Your task to perform on an android device: Search Queen Elizabeth cruise ship cruise ship and track it.
Image 0: 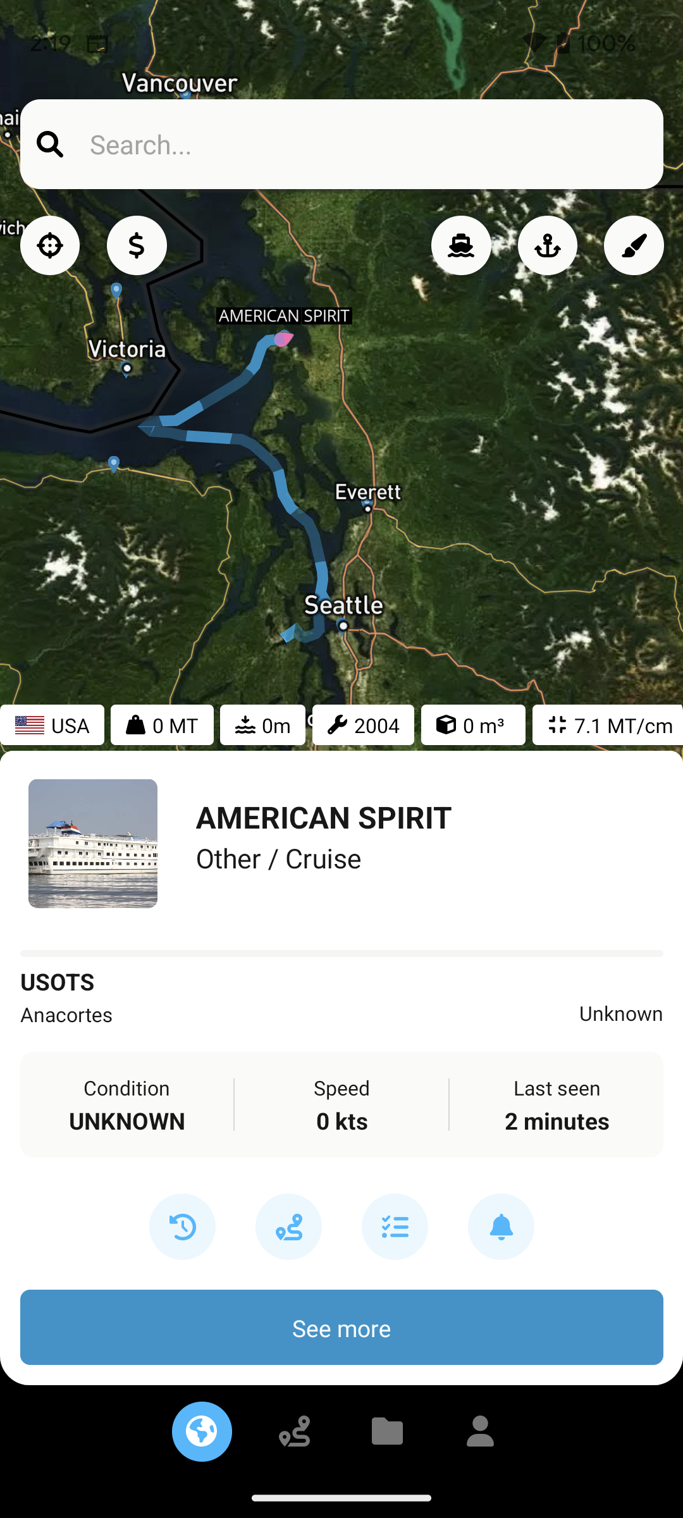
Click on the search bar at the top of the screen
Step 0: click (341, 693)
Image 1: 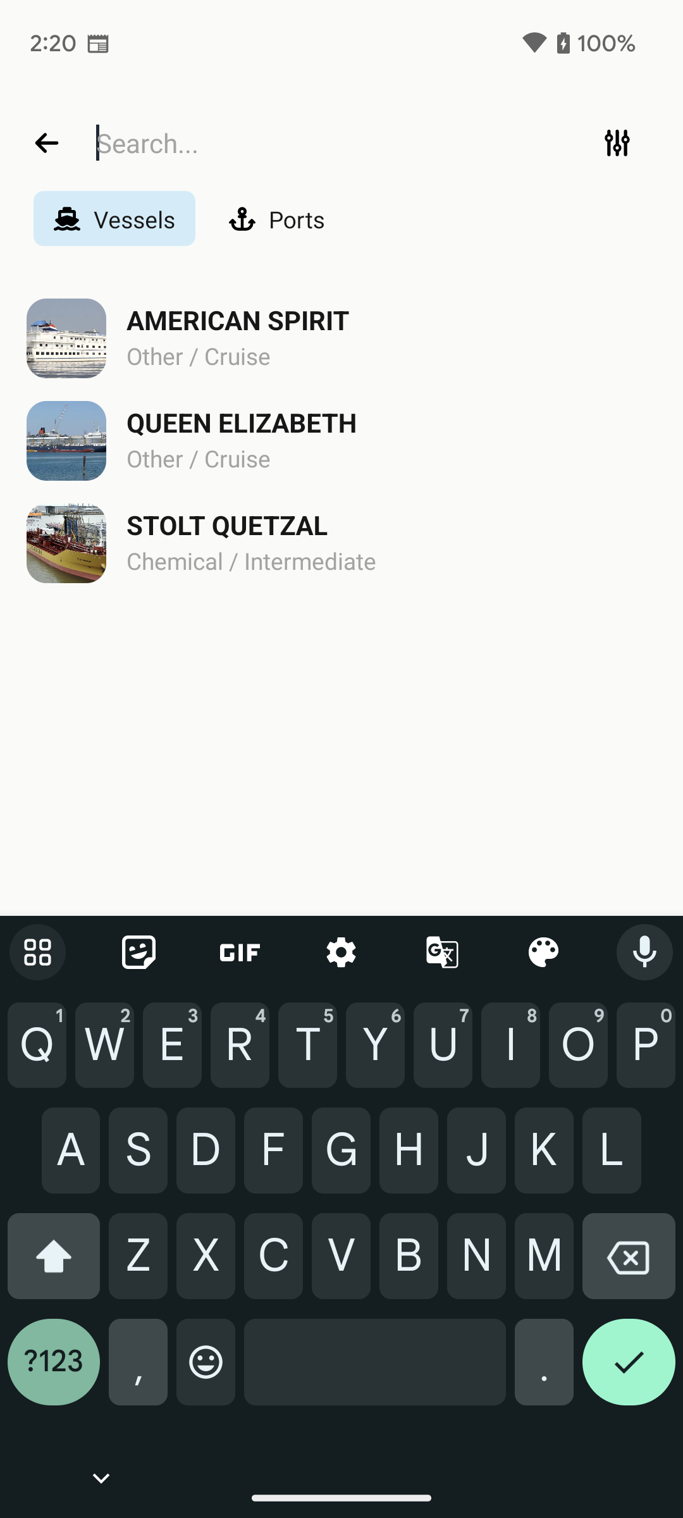
Type Queen Elizabeth in search bar
Step 1: type "Queen Elizabeth"
Image 2: 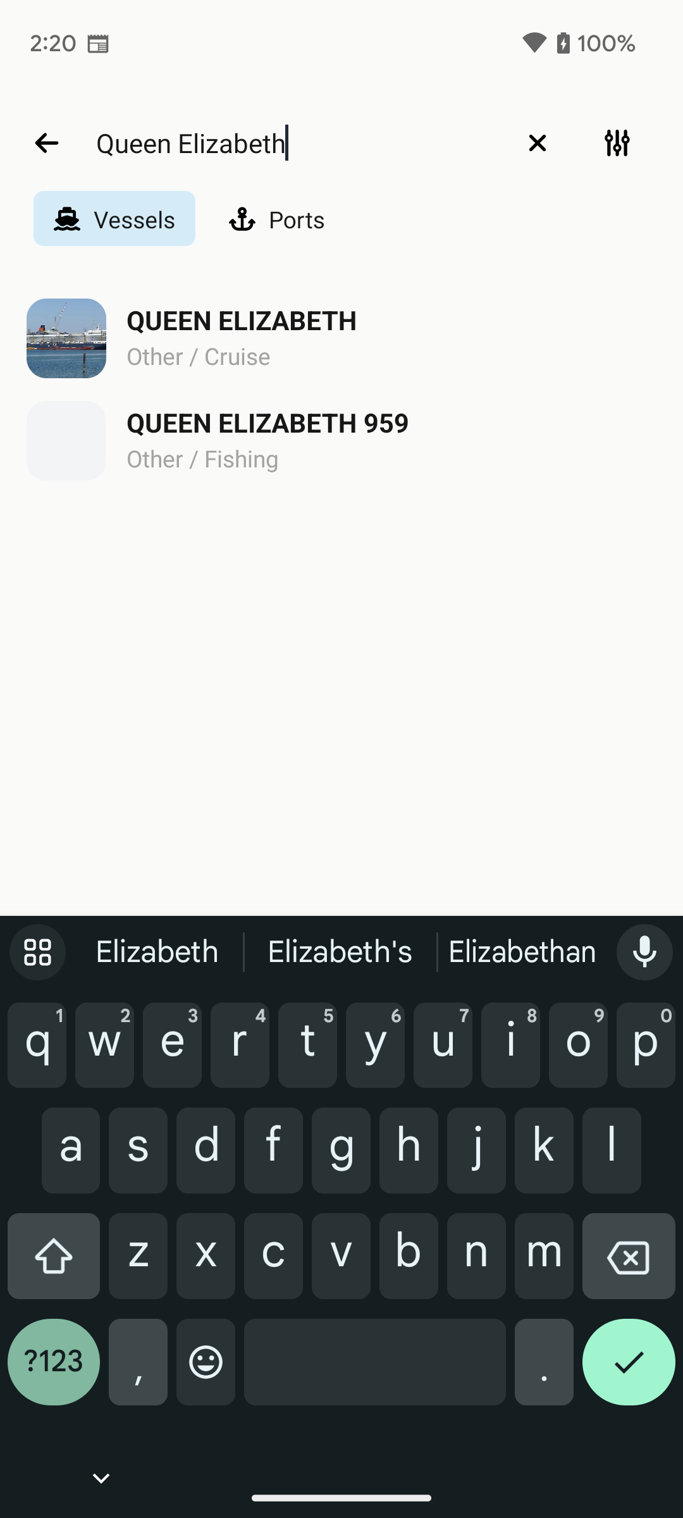
Click on the Queen Elizabeth Cruise 
Step 2: click (242, 355)
Image 3: 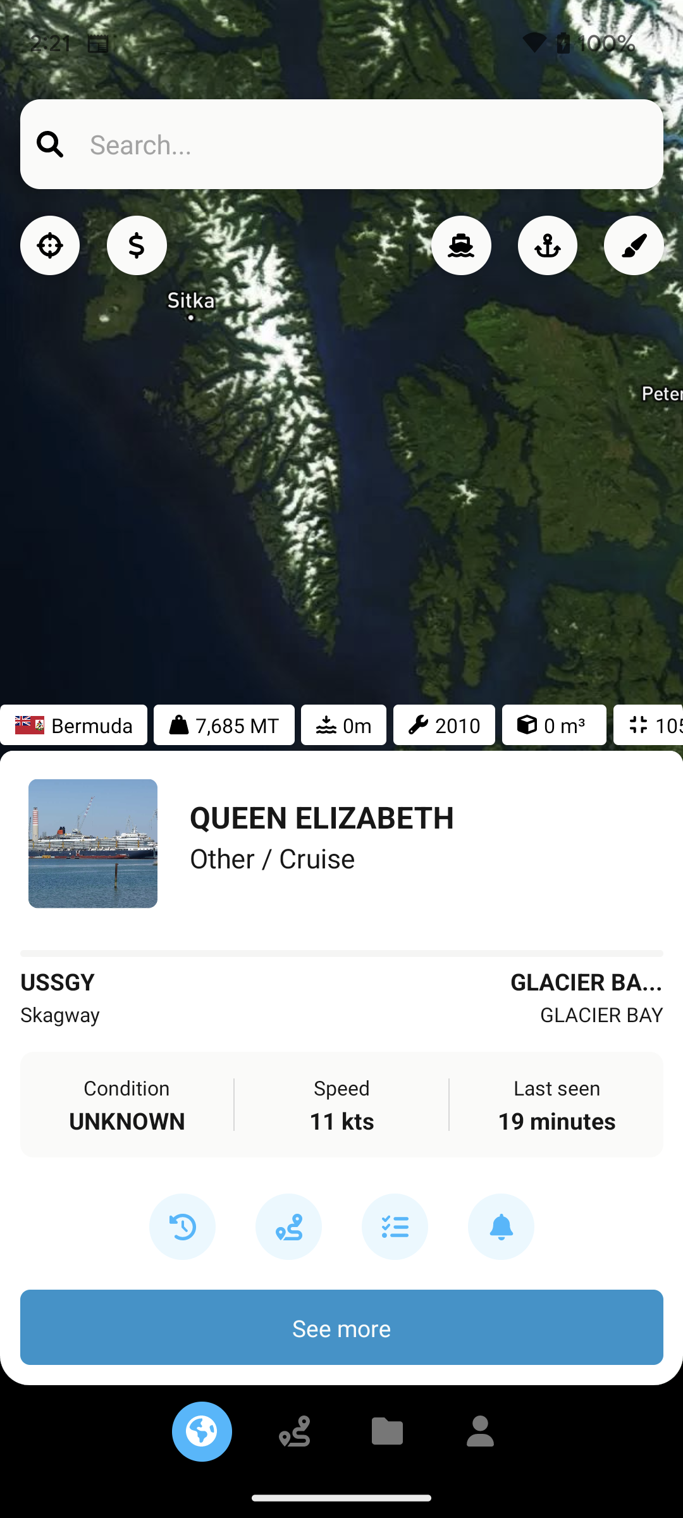
Click on the Queen Elizabeth Cruise 
Step 3: wait